Your task to perform on an android device: Due to some urgency I require to postpone the plan of New York , Save the Property by adding it to the wish list in the RedFin app . 
Image 0: 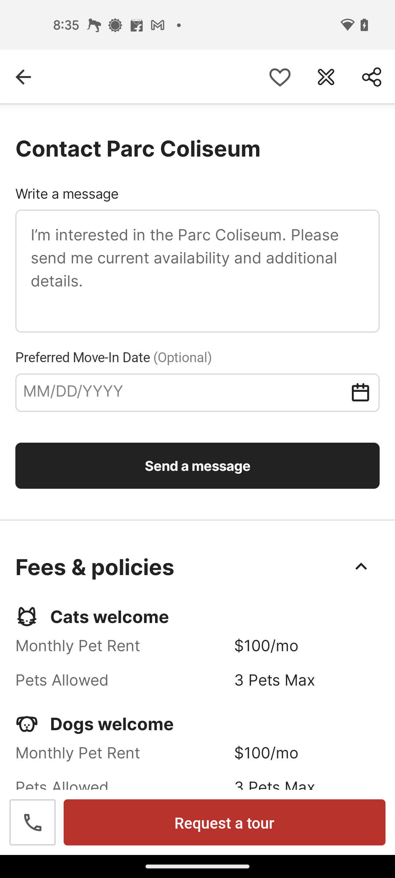
Click on the heart icon at the top right of the screen
Step 0: click (280, 77)